Your task to perform on an android device: I would like to add my favorite book, Just Mercy, to the cart to buy it later.
Image 0: 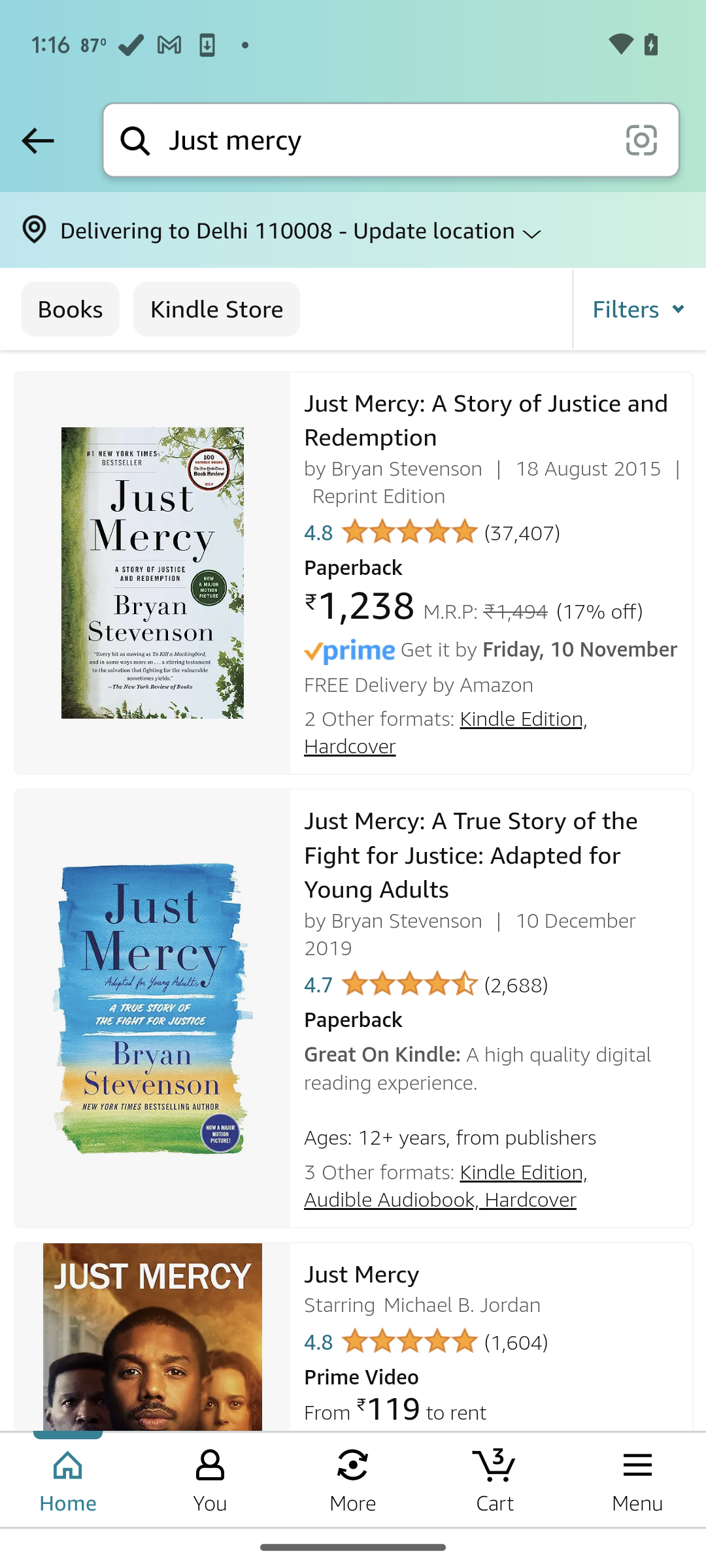
Click on the first search result
Step 0: click (152, 572)
Image 1: 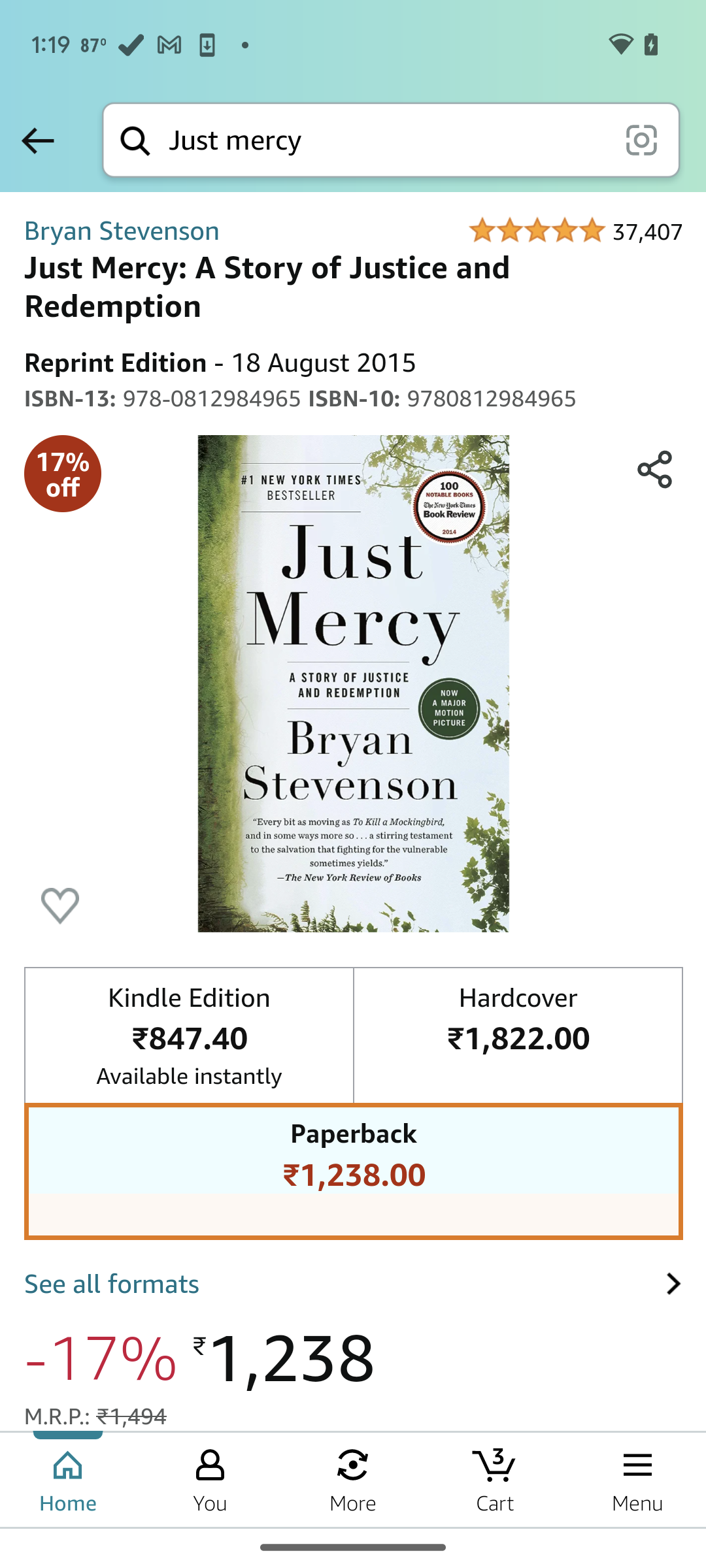
Swipe up
Step 1: scroll down
Image 2: 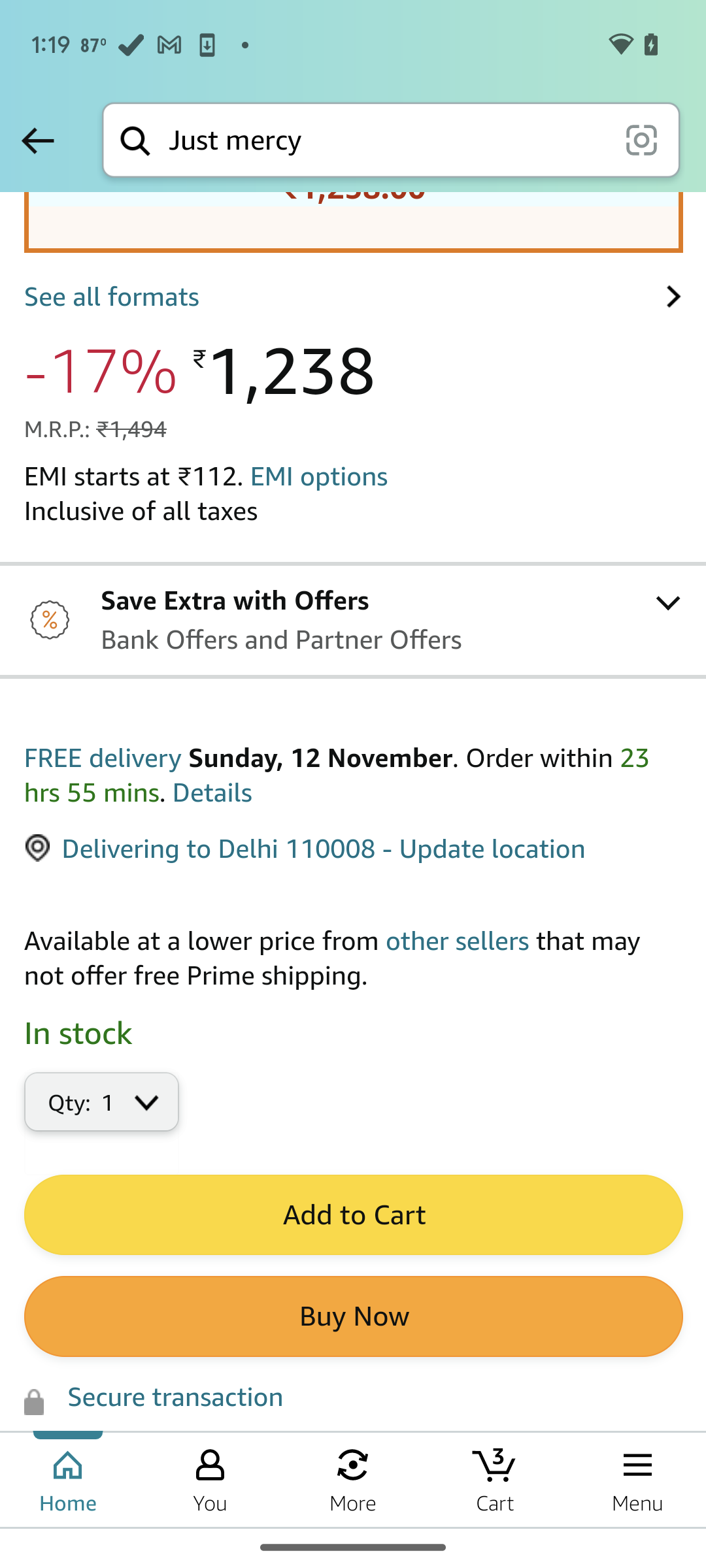
Click on add to cart
Step 2: click (352, 1216)